Your task to perform on an android device: Task Goal - Share your last Saved trip through gmail to email id dbwscratch.test.id5@gmail.com  .
Image 0: 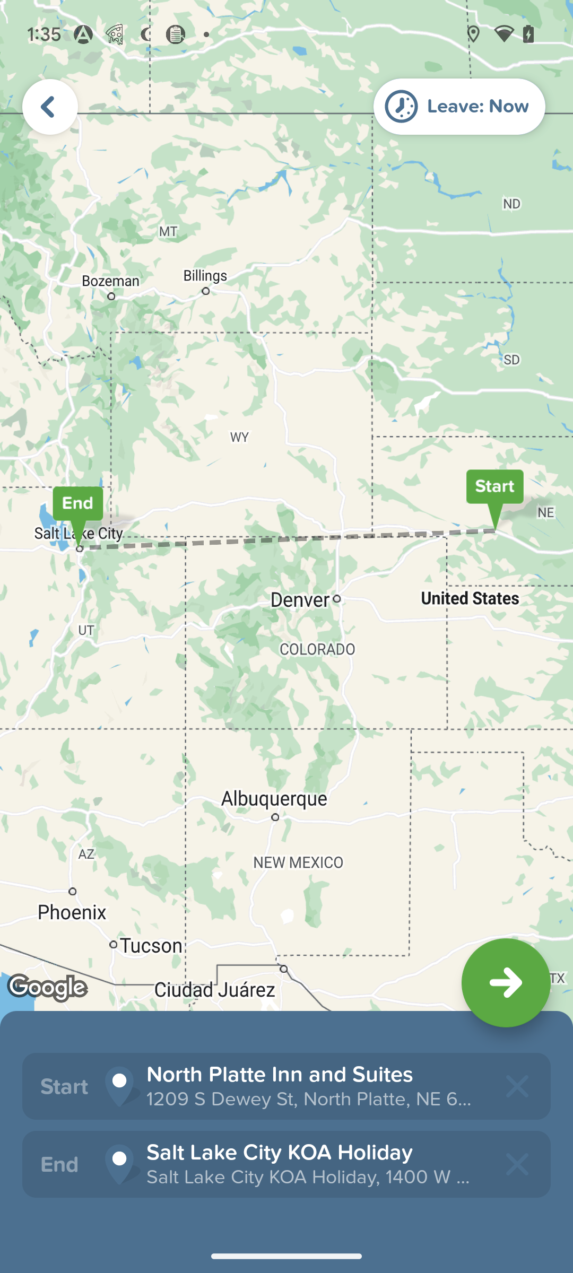
go back to the previous page
Step 0: press back button
Image 1: 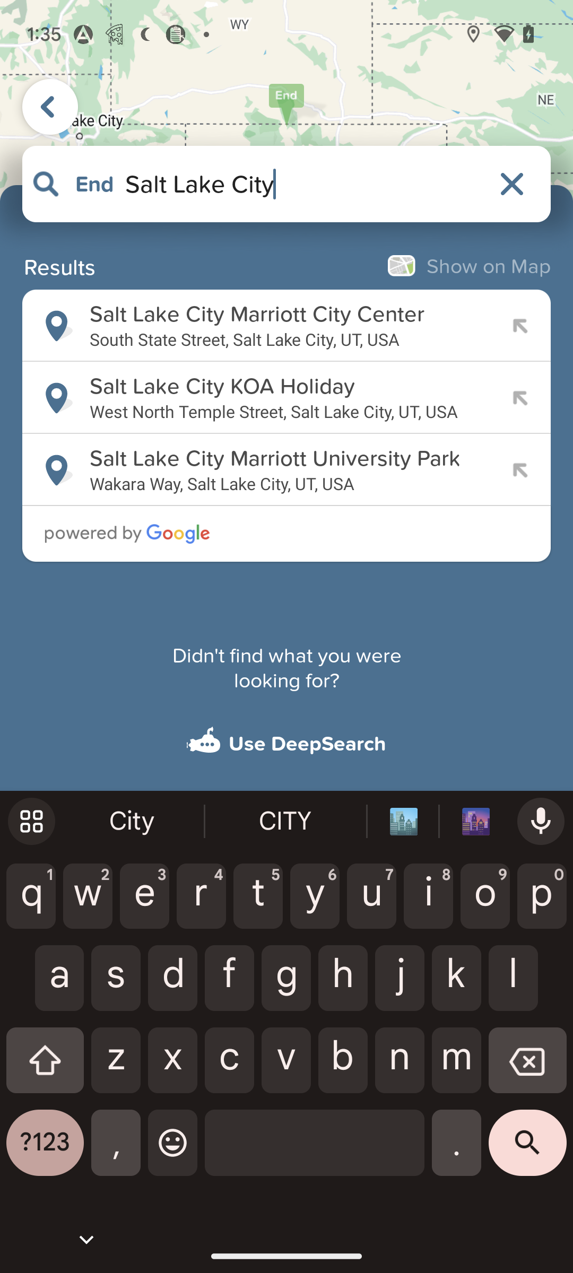
go back to the previous page
Step 1: press back button
Image 3: 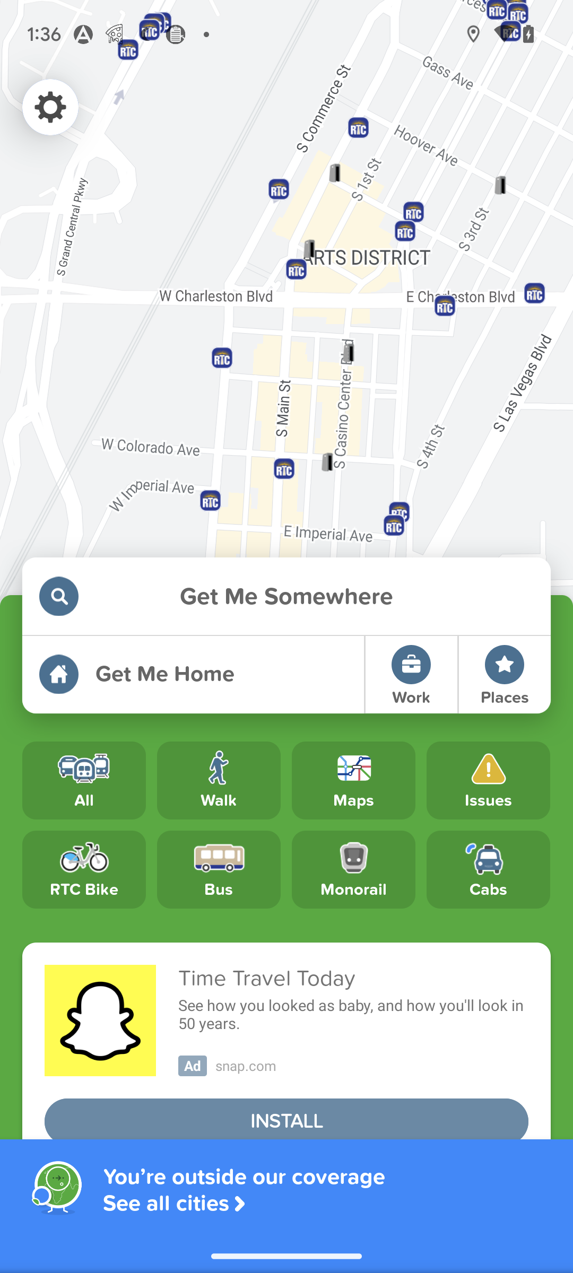
swipe up to view the saved trip option
Step 3: scroll down
Image 4: 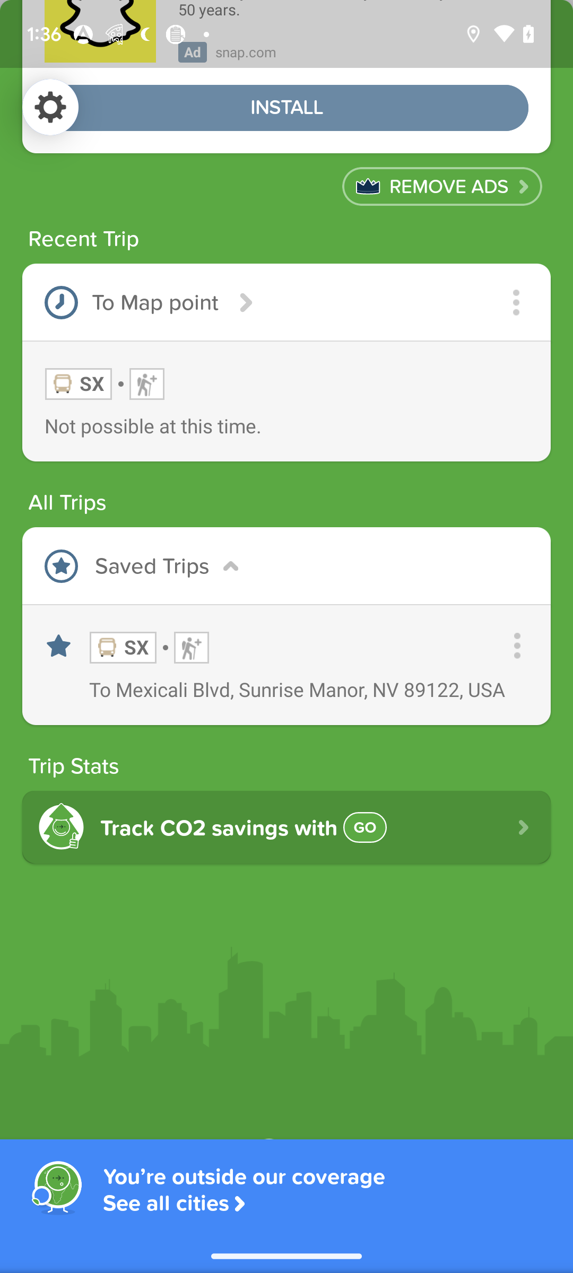
click on the saved trips
Step 4: click (286, 484)
Image 6: 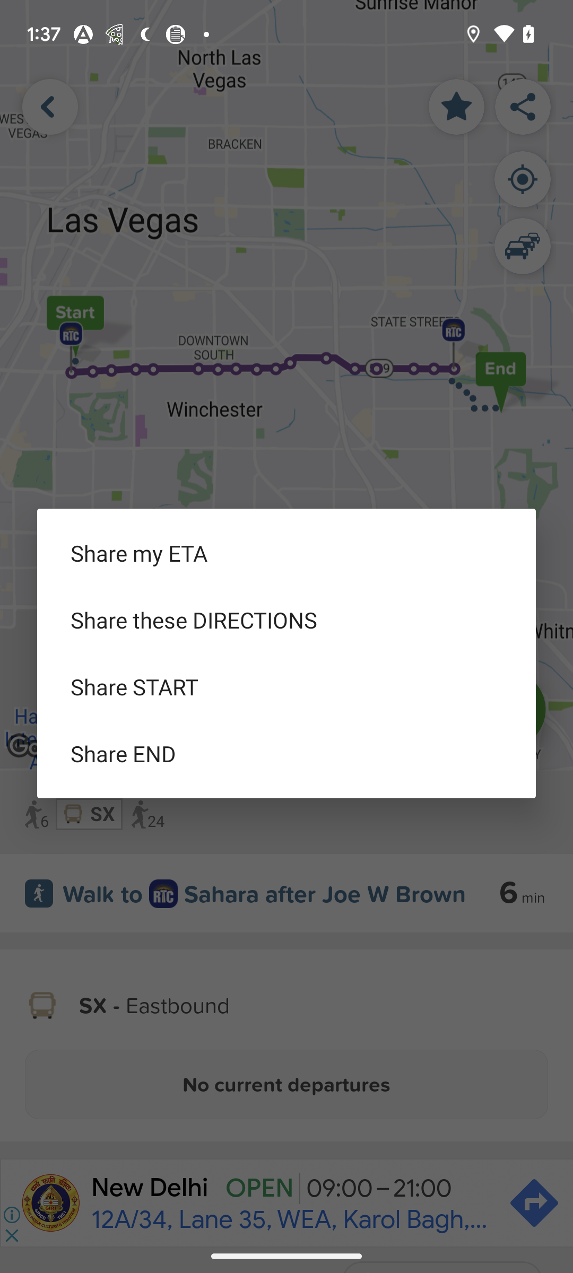
click on the second option
Step 6: click (286, 620)
Image 8: 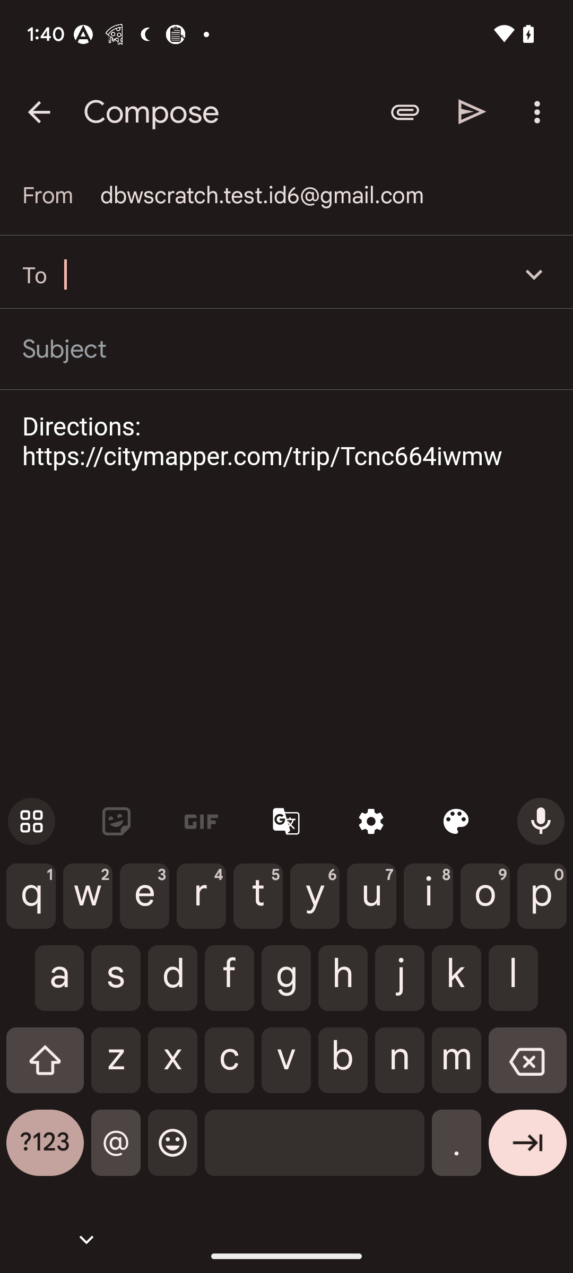
enter email id dbwscratch.test.id5@gmail.com 
Step 8: type "dbwscratch.test.id5@gmail.com "
Image 9: 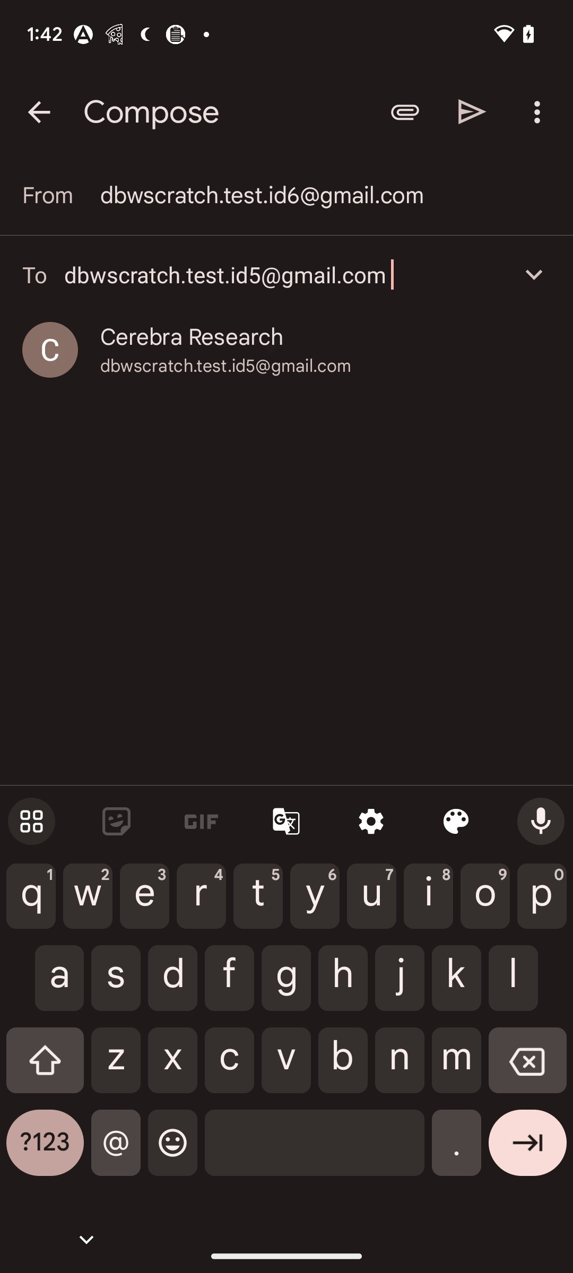
click on the send option at the top of the screen
Step 9: click (472, 112)